Your task to perform on an android device: Show me the reviews of other buyers of Adjustable trekking poles on the Etsy app.
Image 0: 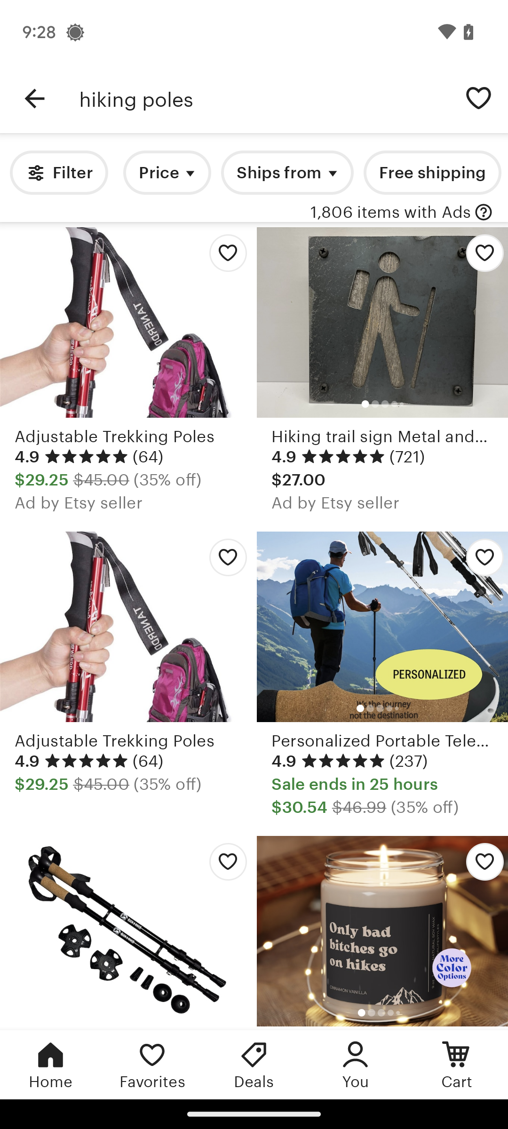
Click on the first search result.
Step 0: click (127, 322)
Image 1: 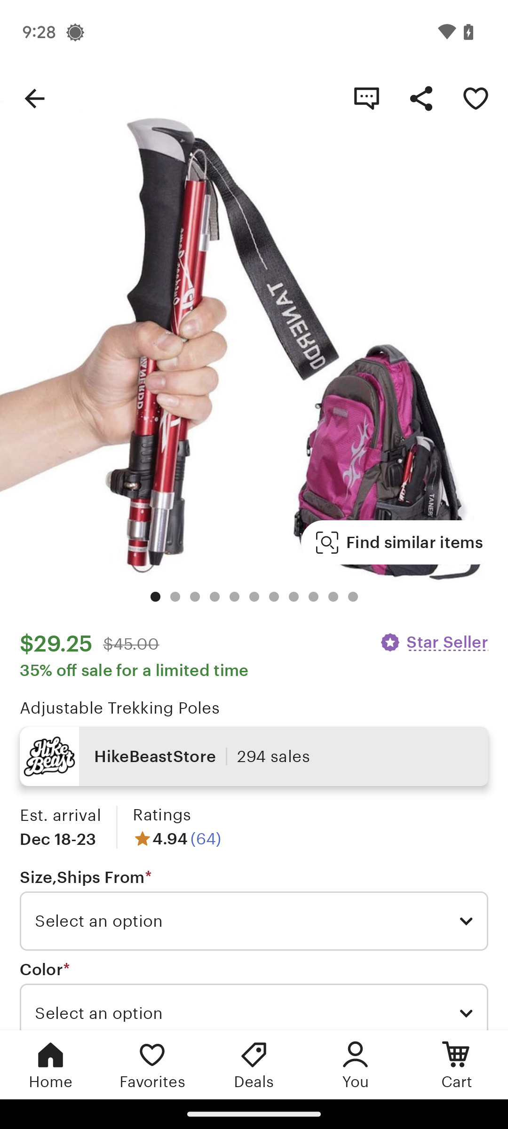
Scroll up until you find the item reviews.
Step 1: scroll down